Your task to perform on an android device: Show me the Compare exchange rates between Euro and ANG Netherlands currency.
Image 0: 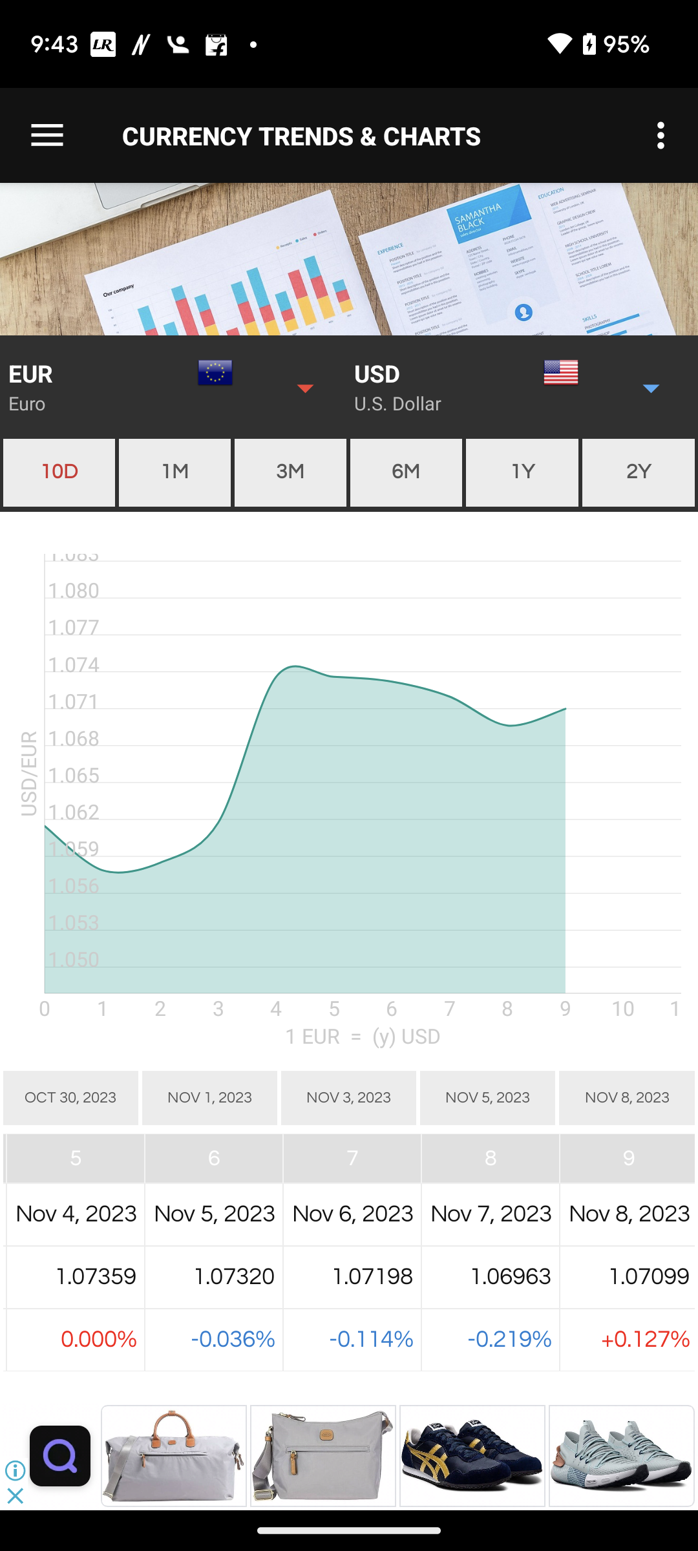
Go back to the screen
Step 0: press back button
Image 1: 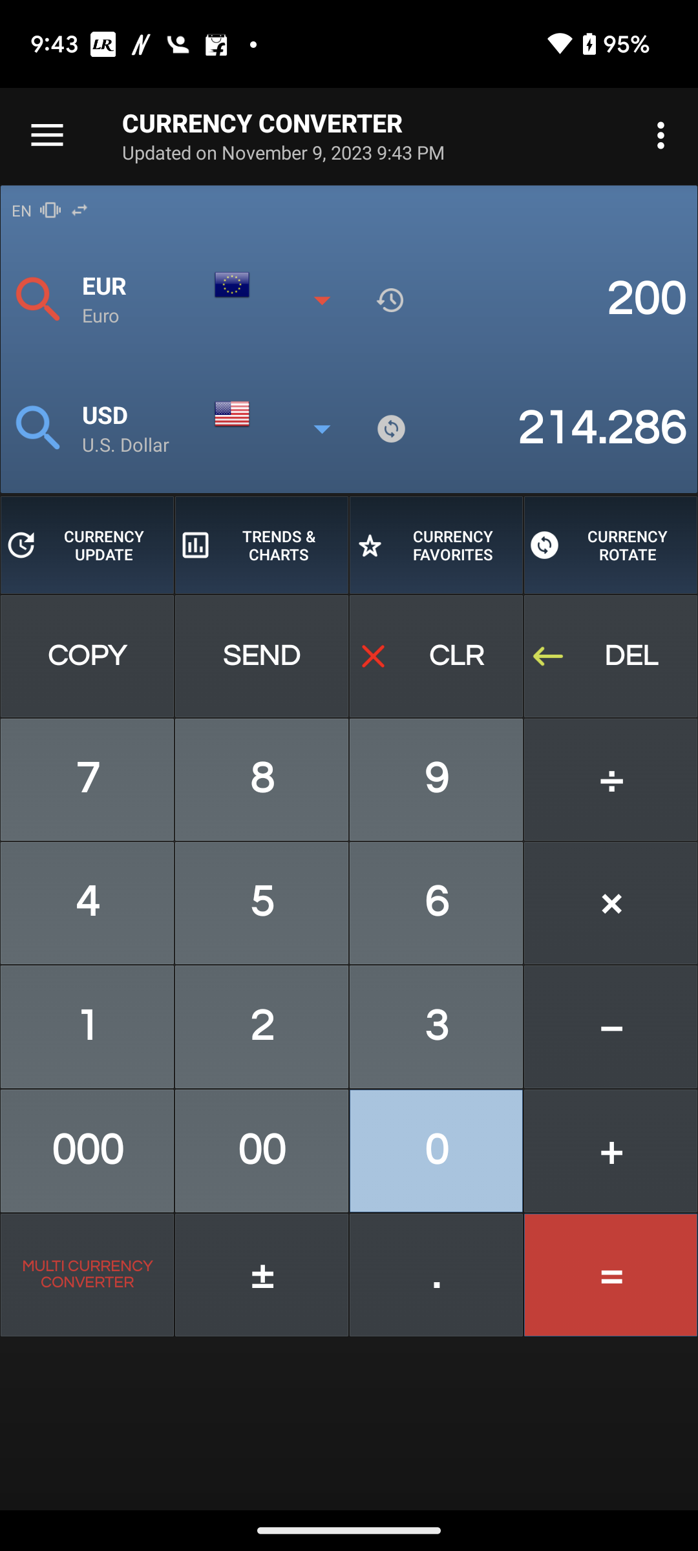
Click on the USD icon
Step 1: click (54, 418)
Image 2: 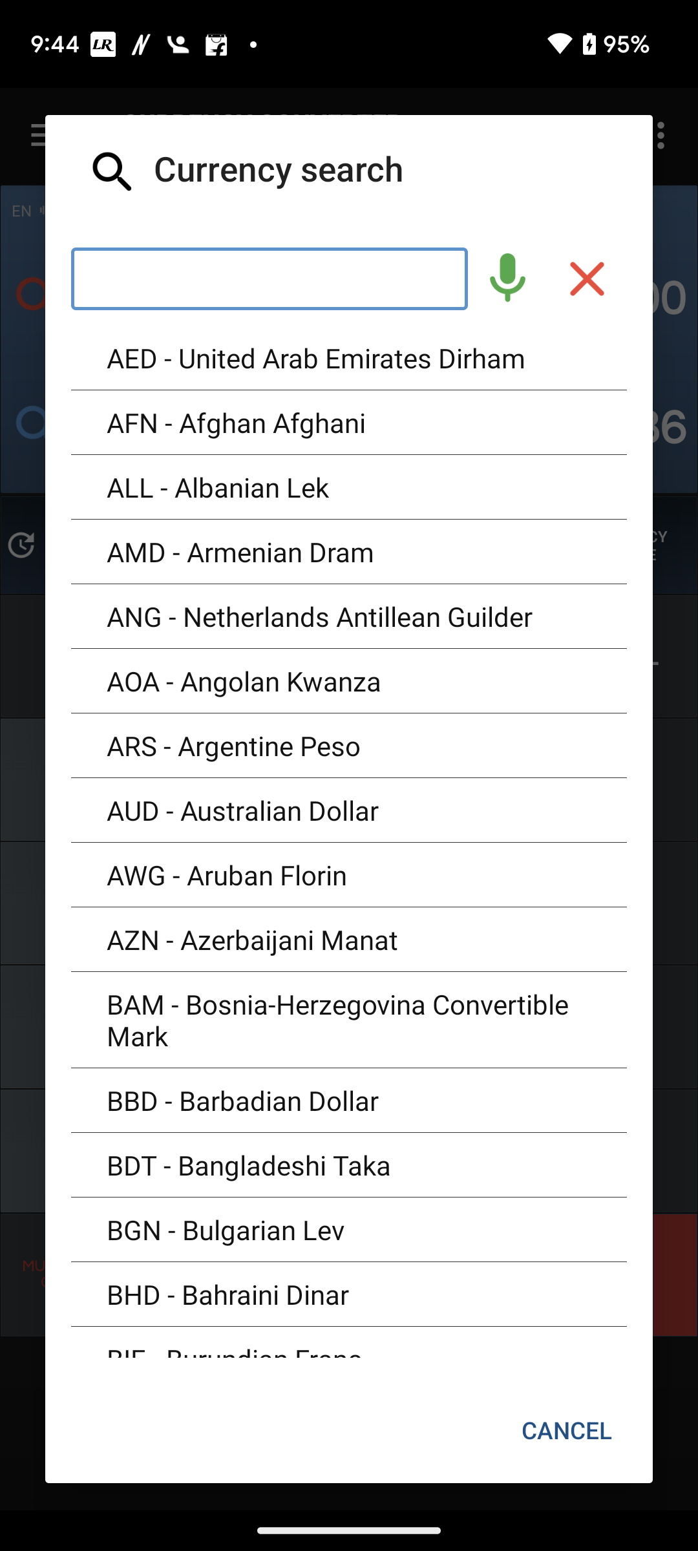
Click on the ANG Netherlands currency
Step 2: click (319, 616)